Your task to perform on an android device: The first product on the list looks interesting, therefore I'd like to learn more about it.
Image 0: 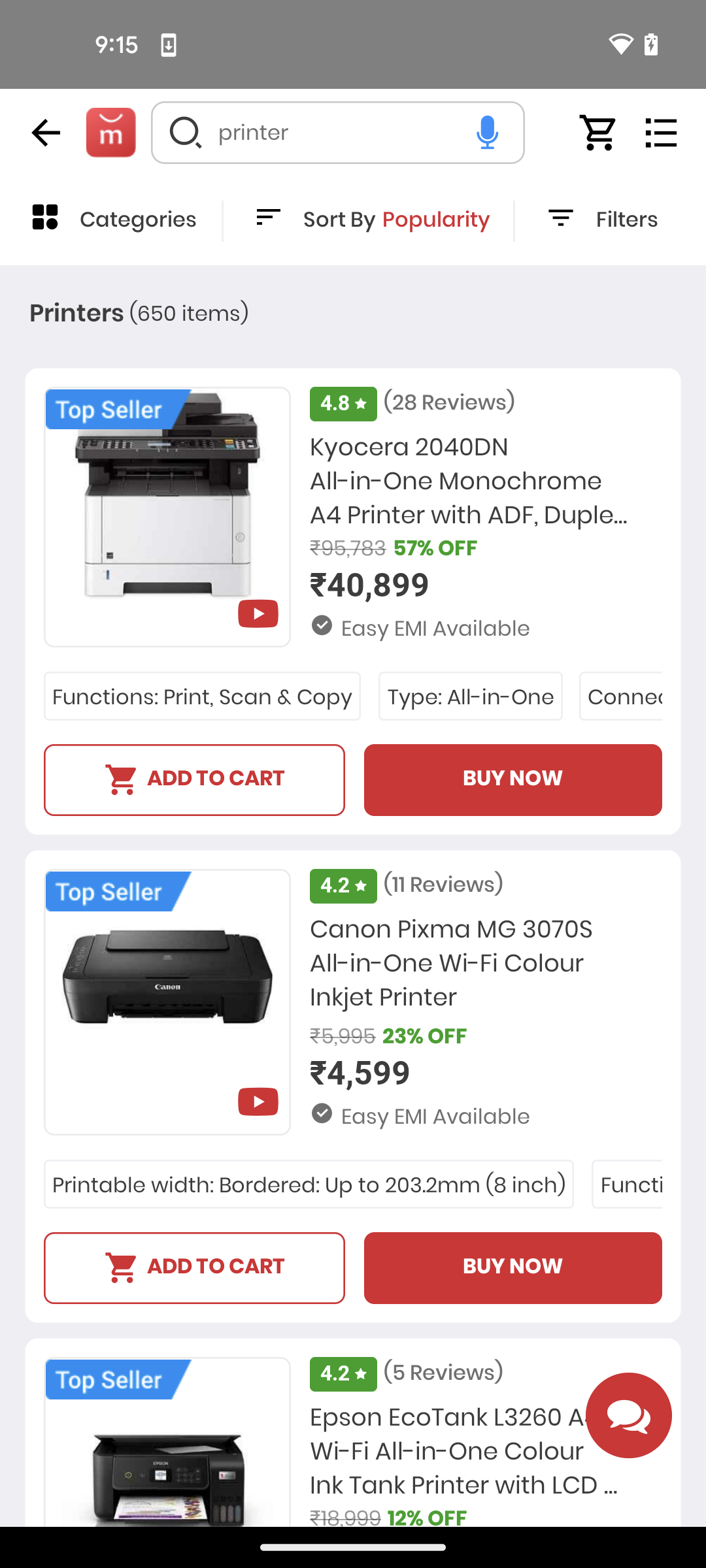
click on the first product from the list
Step 0: click (486, 480)
Image 1: 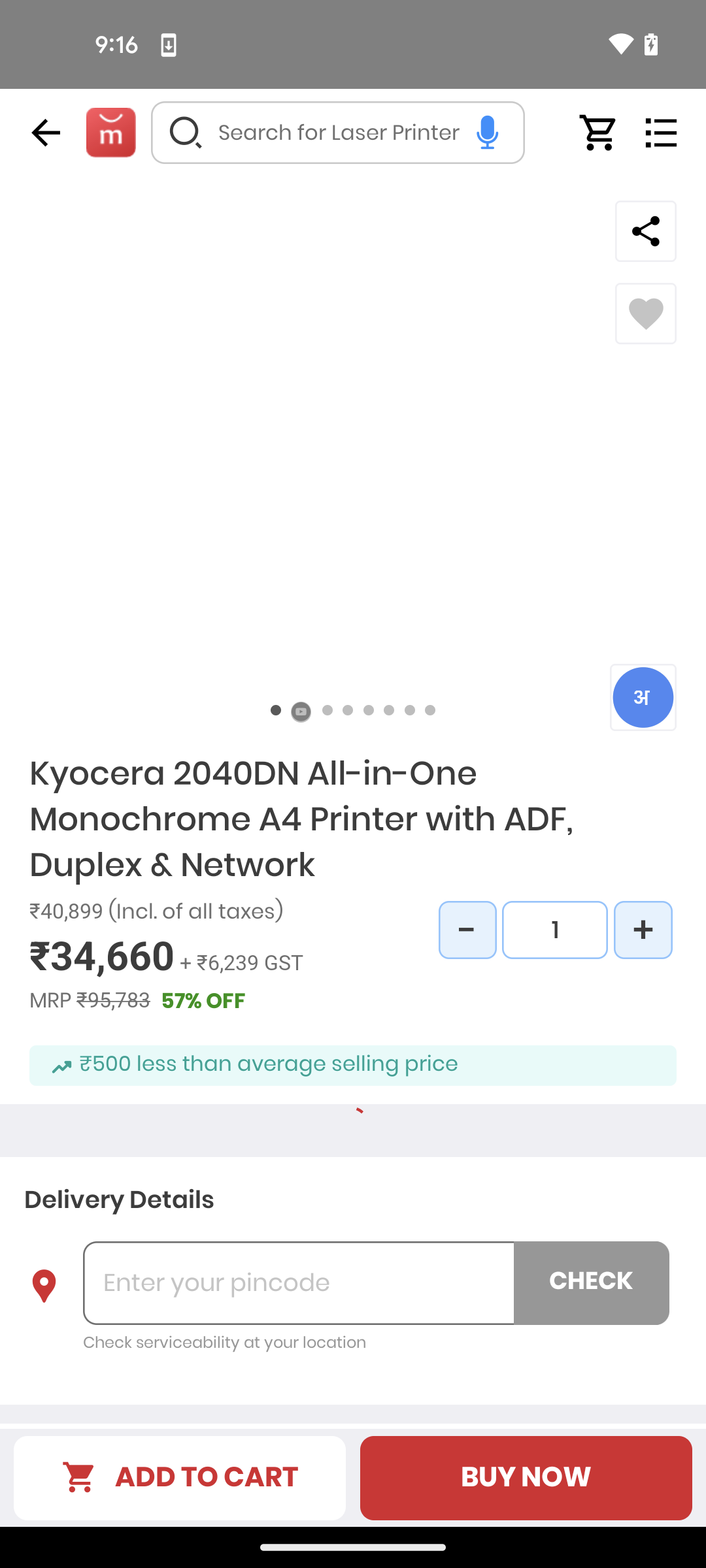
scroll down to see details
Step 1: scroll down
Image 2: 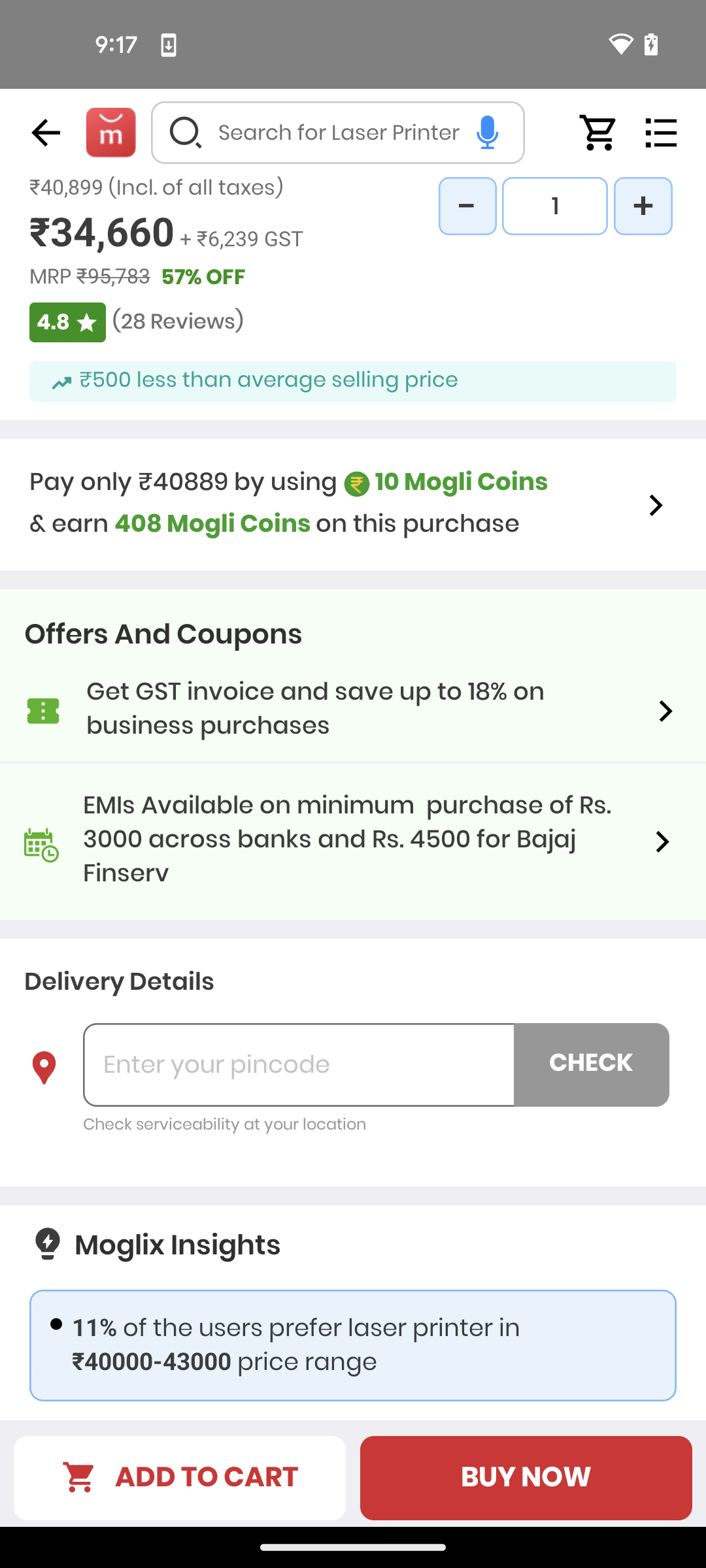
scroll down to see details
Step 2: scroll down
Image 3: 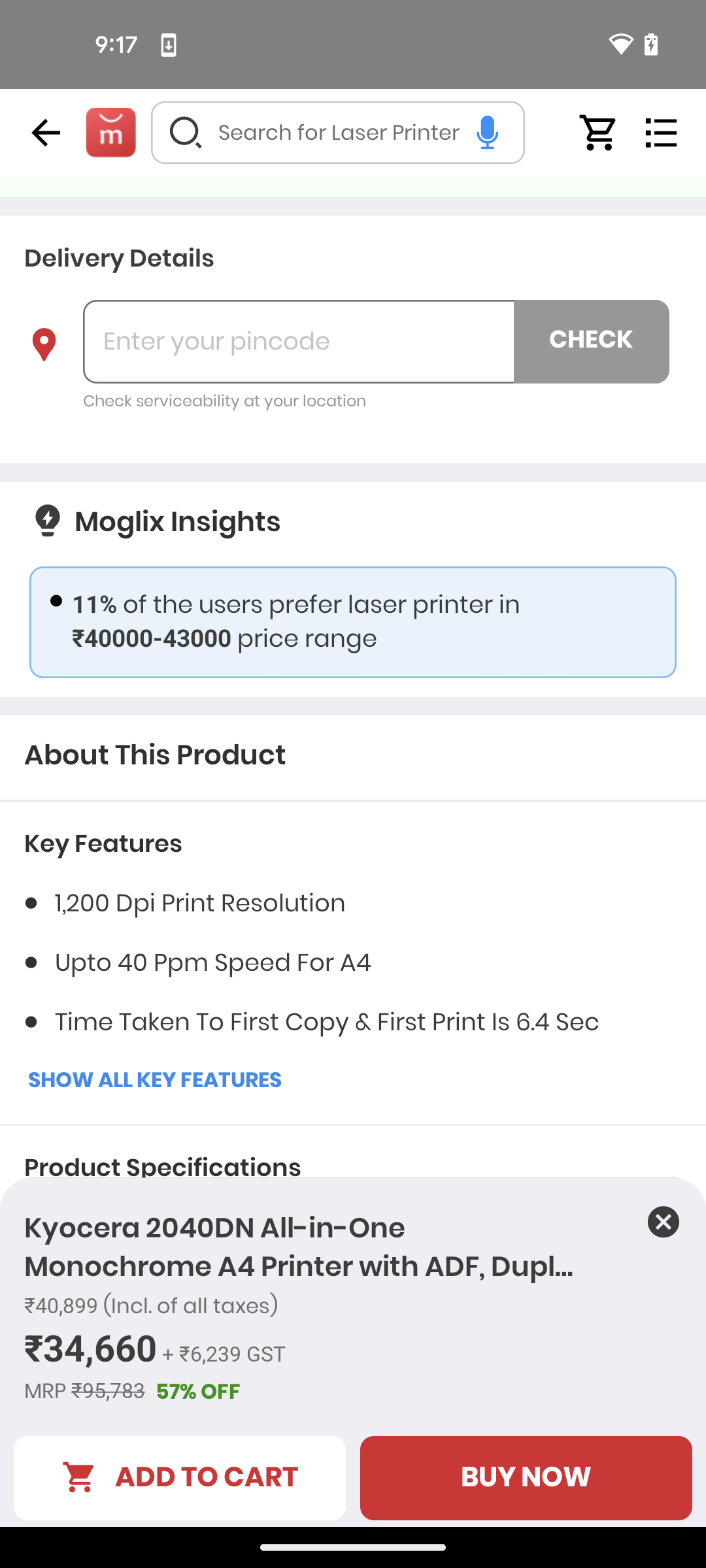
scroll down to see details
Step 3: scroll down